Your task to perform on an android device: Open MobiDrive app and search for the file named as PXL_20230622_091318450.jpg
Image 0: 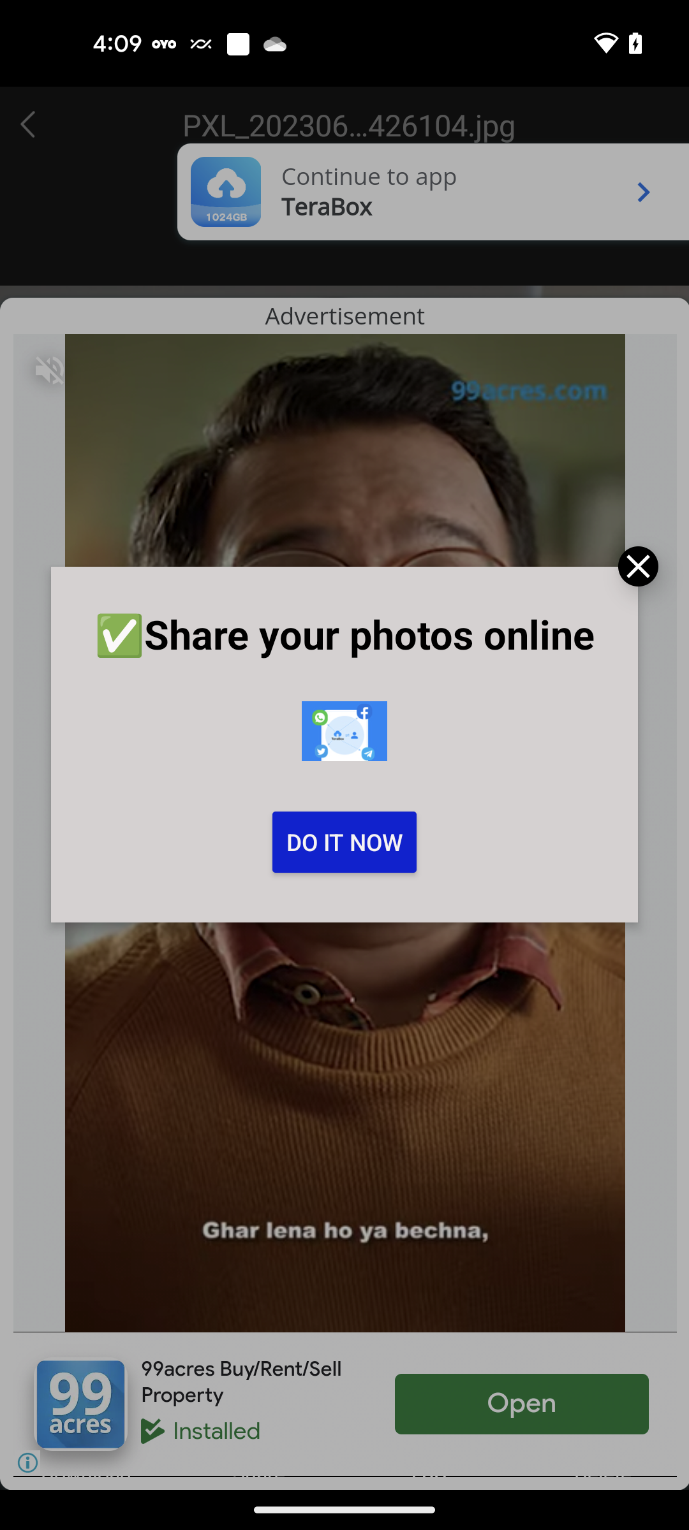
Open MobiDrive app
Step 0: open app "MobiDrive"